Your task to perform on an android device: View the details of the Nike Men's RENEW 3 Black Running Shoes with the Tata CLiQ app.
Image 0: 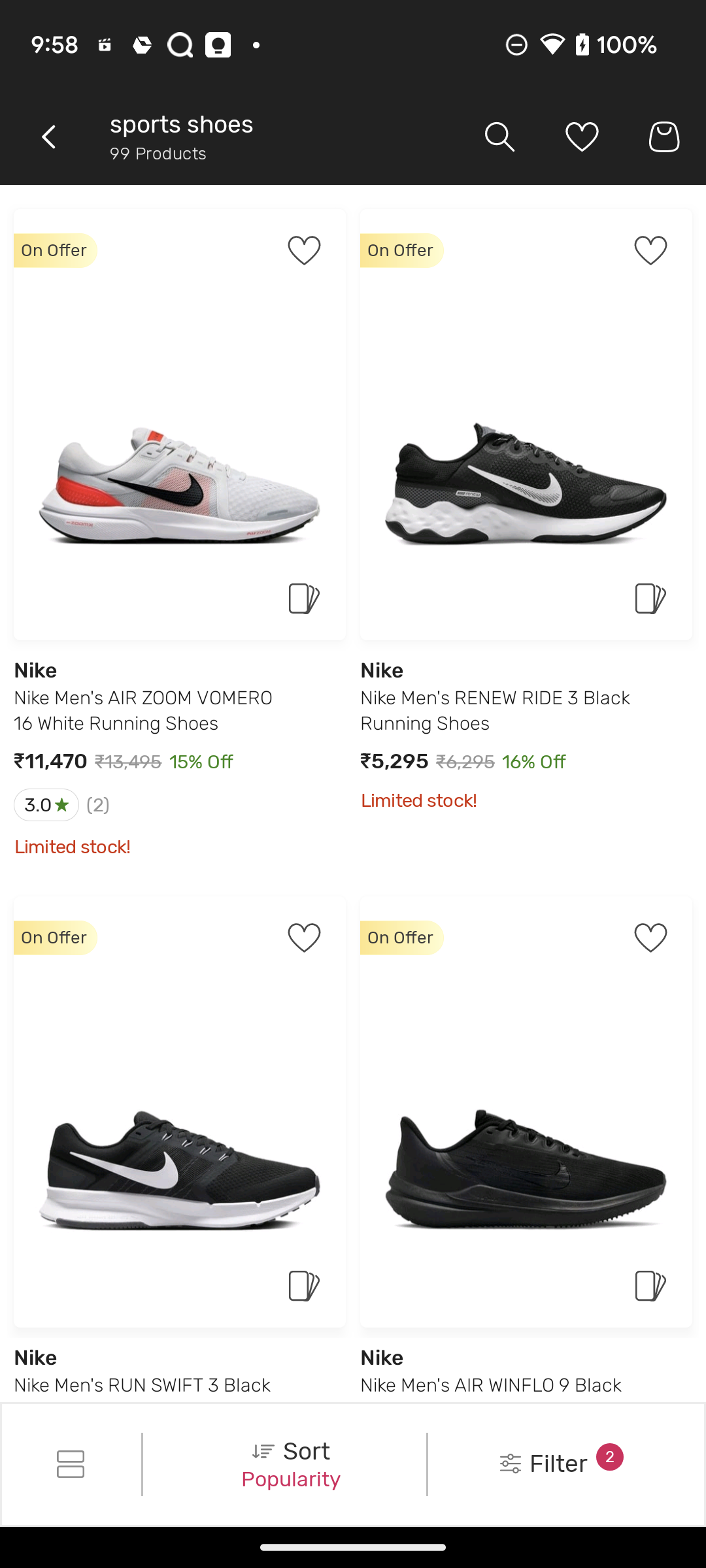
Click on Nike Men's RENEW 3 Black Running Shoes
Step 0: click (456, 536)
Image 1: 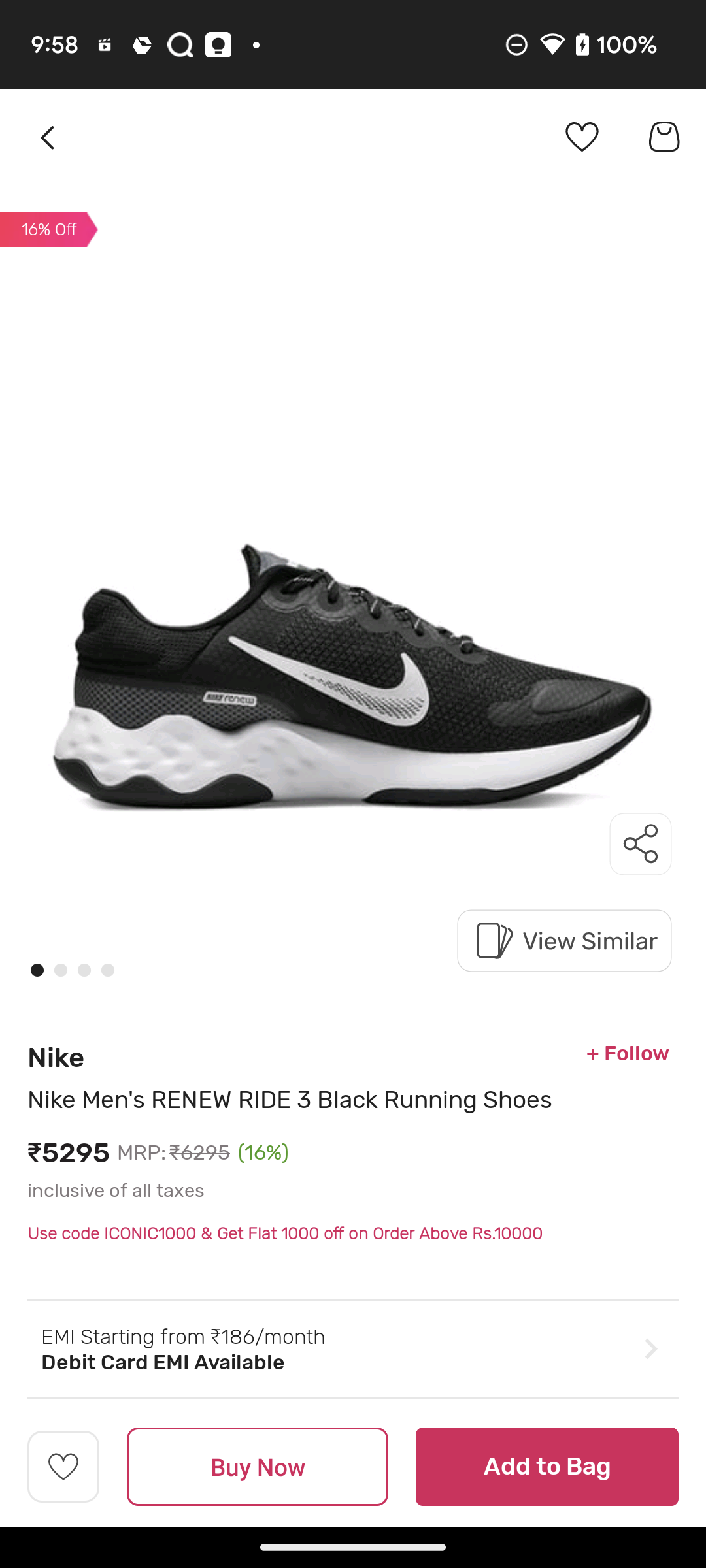
swipe up for details
Step 1: scroll down
Image 2: 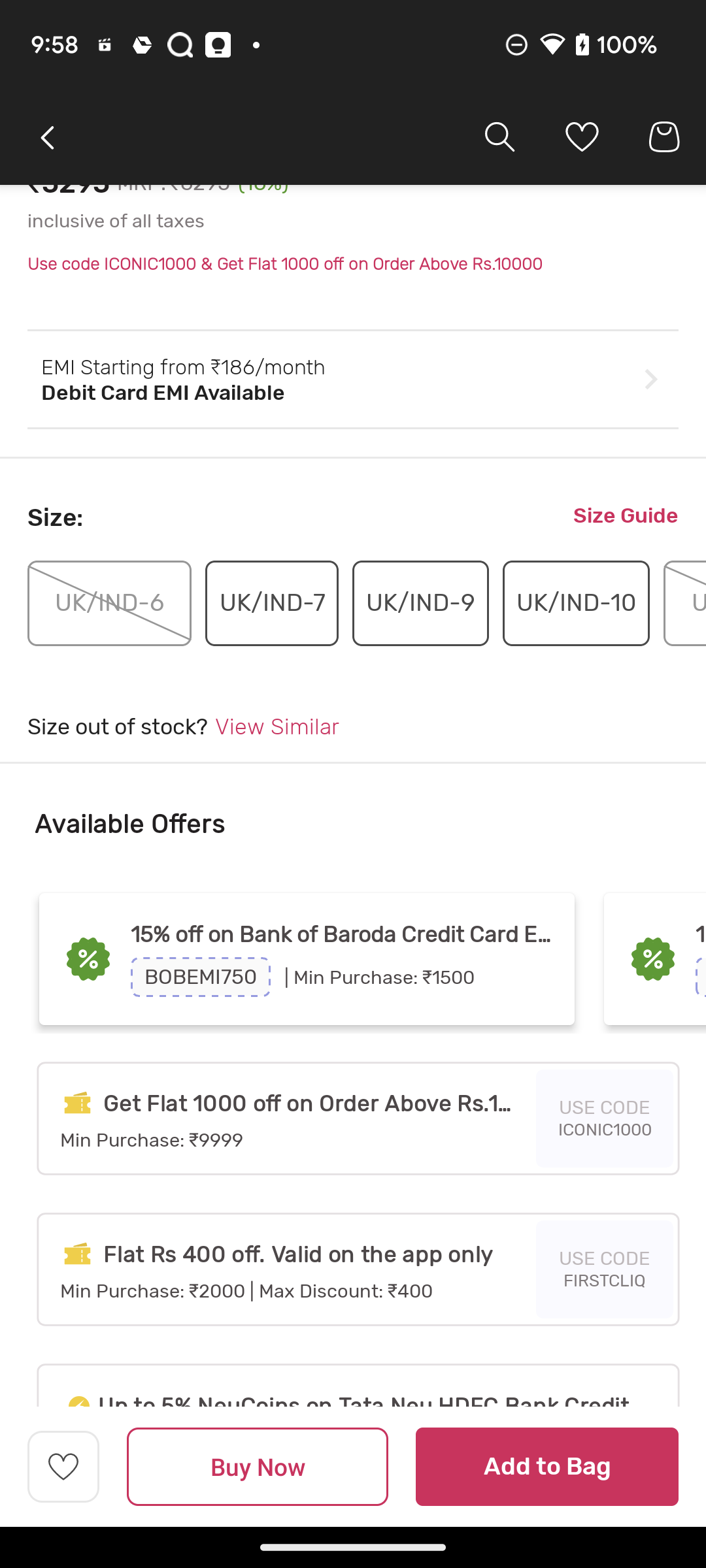
swipe up for details
Step 2: scroll down
Image 3: 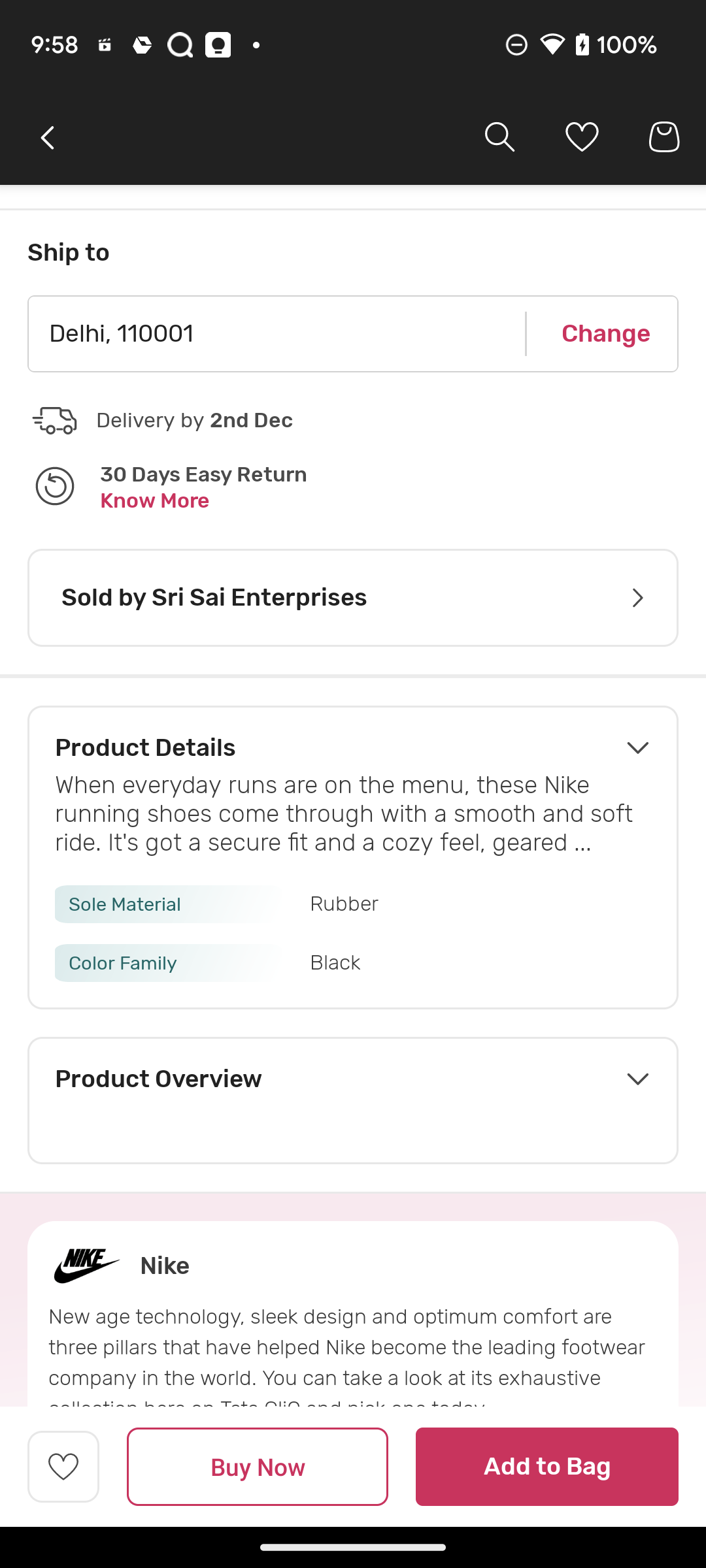
Click on the drop down icon of Product Details 
Step 3: click (352, 748)